Your task to perform on an android device: Set a reminder for the Eiffel Tower trip next week with family and repeat the reminder.
Image 0: 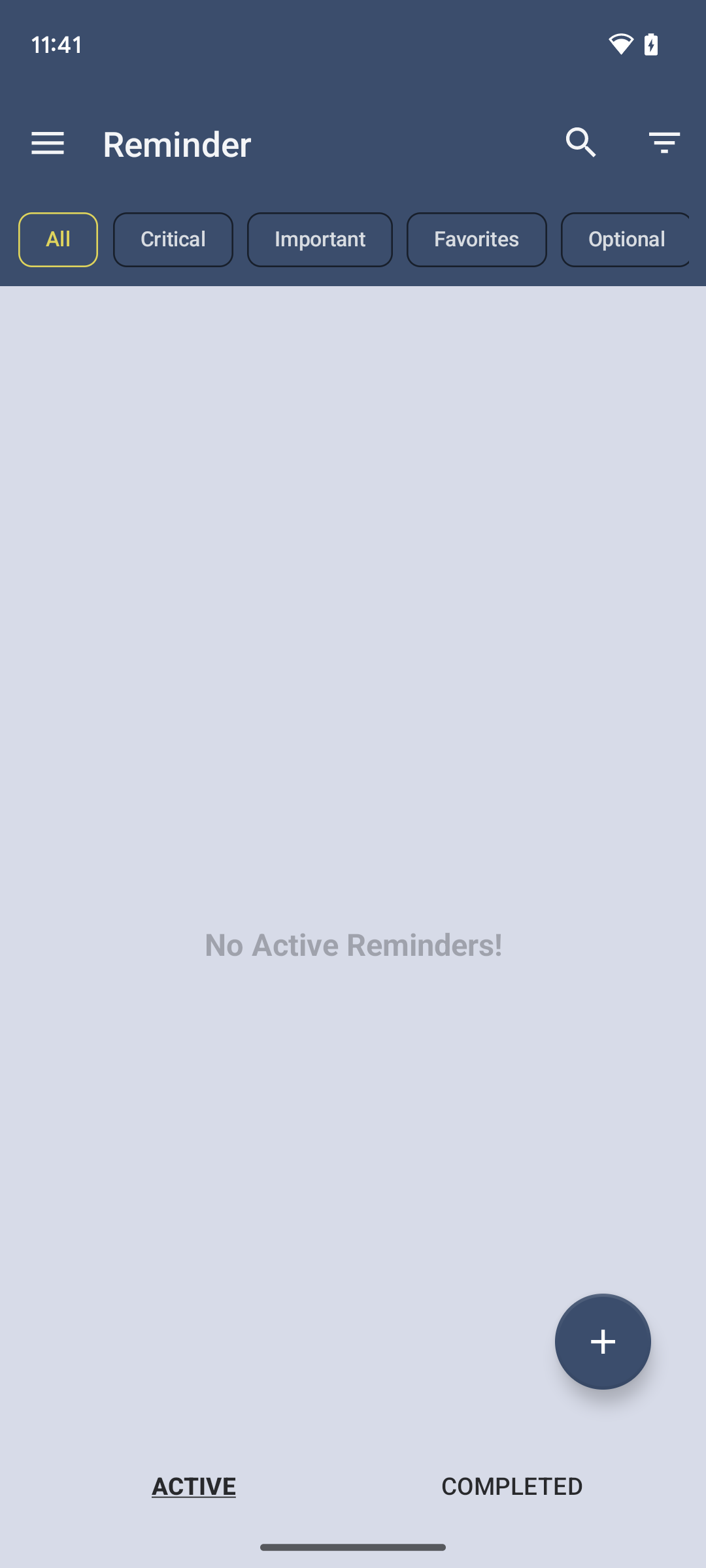
Tap on the add icon present at the bottom of the screen.
Step 0: click (603, 1341)
Image 1: 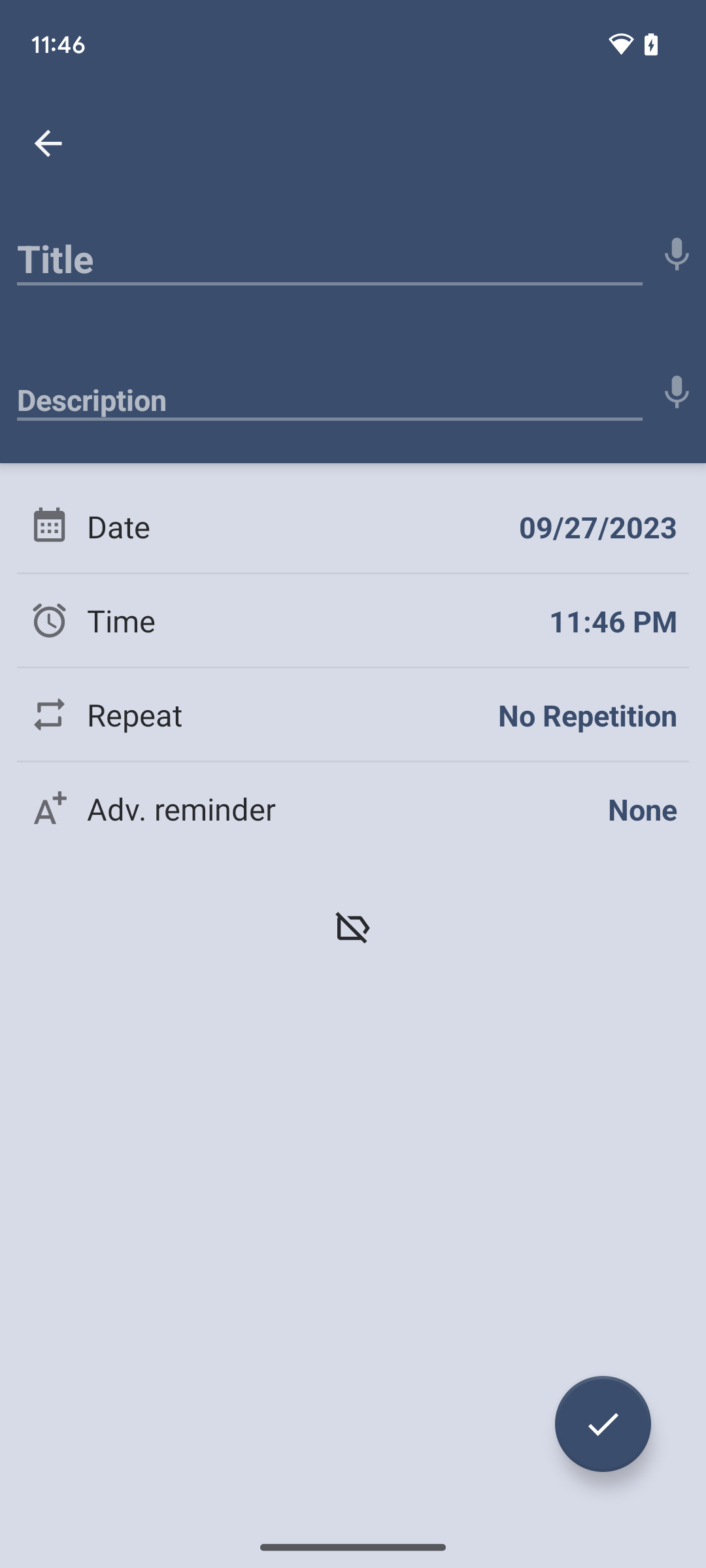
Tap on the tittle 
Step 1: click (329, 252)
Image 2: 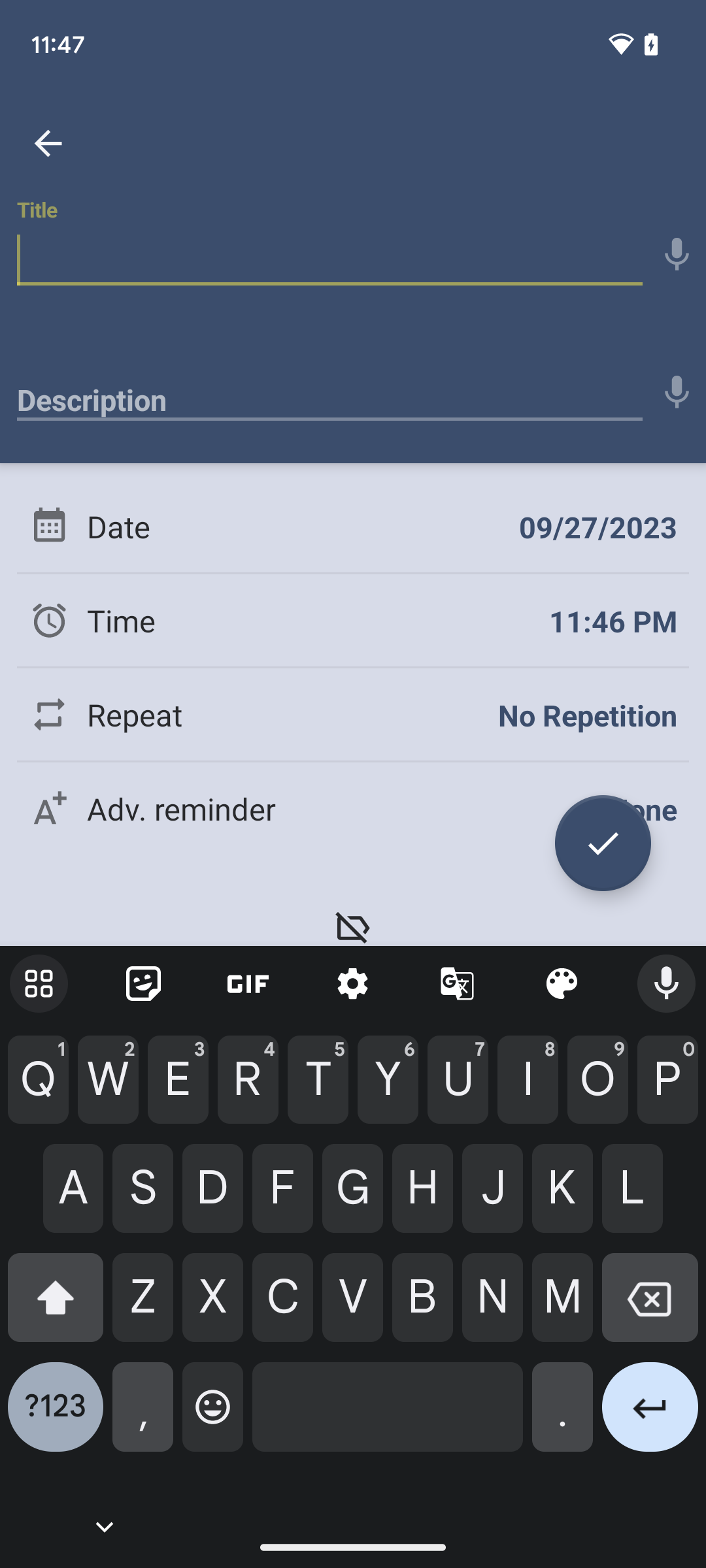
Add the tittle Eiffel Tower.
Step 2: type "Eiffel tower trip"
Image 3: 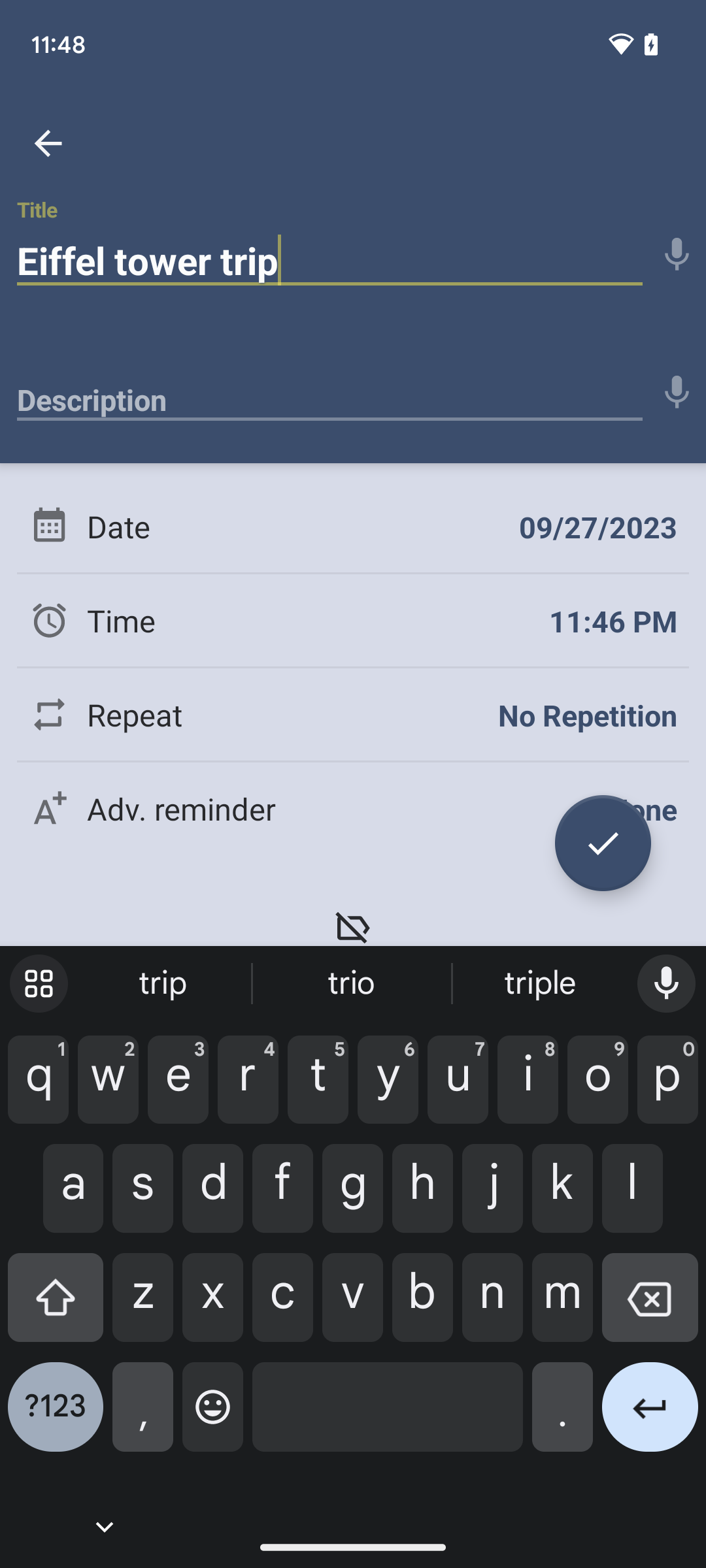
Tap on description.
Step 3: click (329, 392)
Image 5: 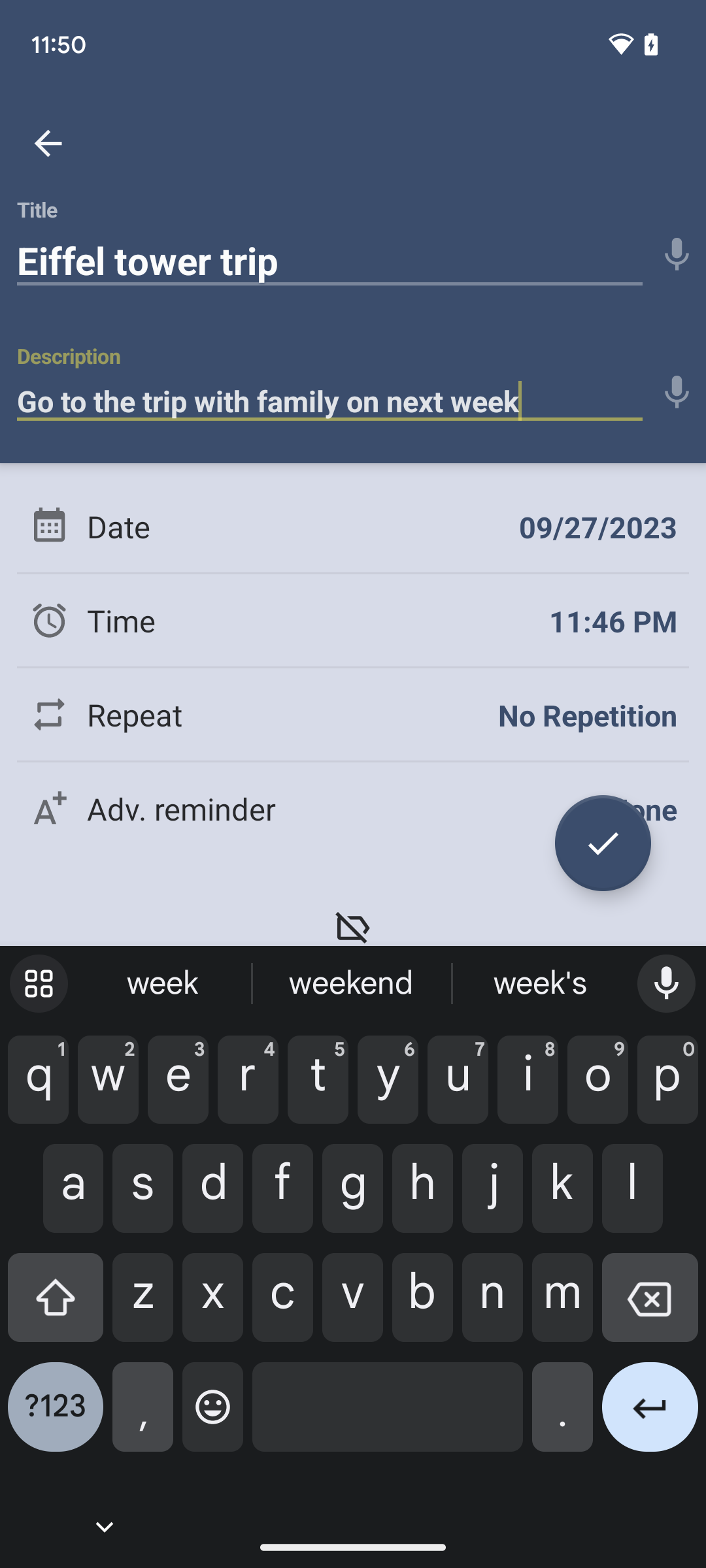
Tap on the tickmark present on the screen.
Step 5: click (603, 843)
Image 6: 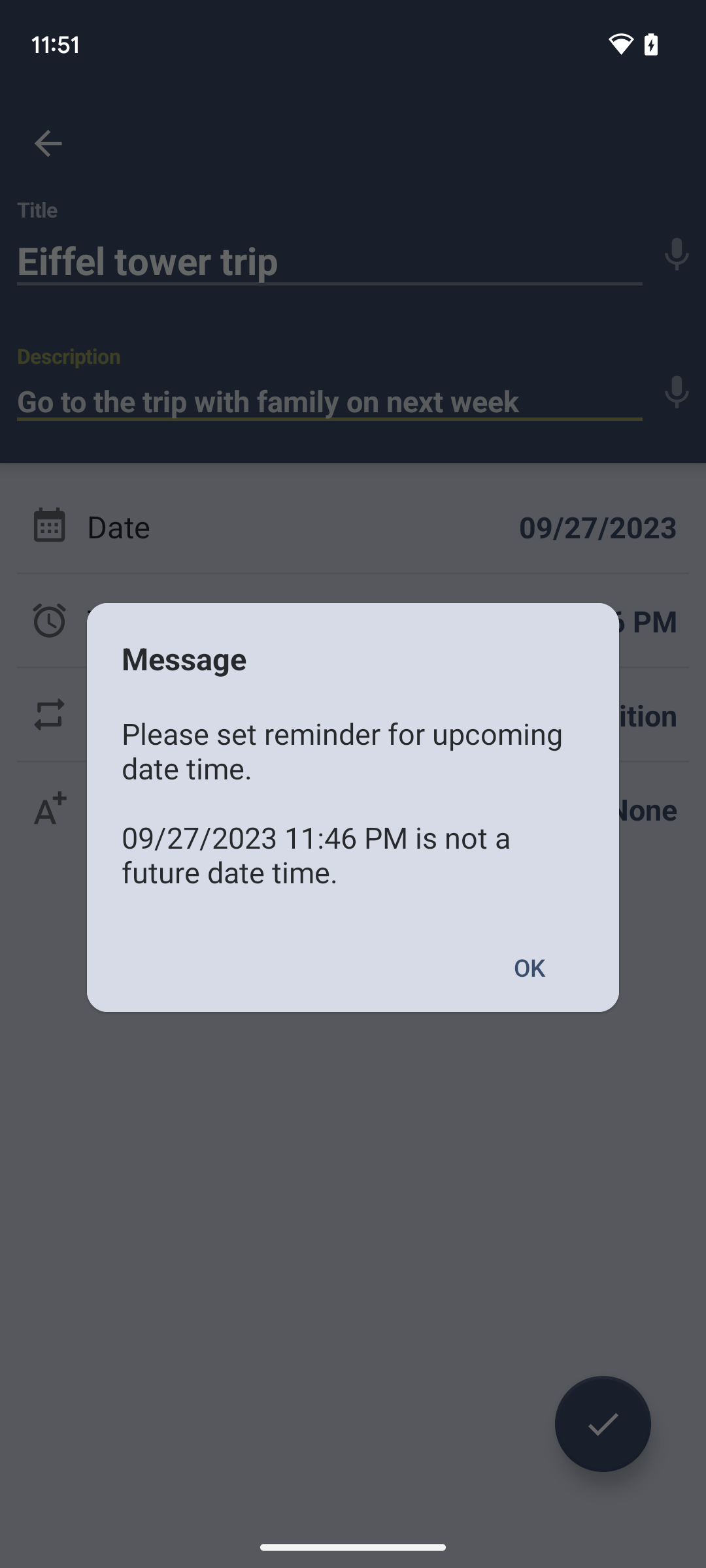
Tap on the tickmark present on the screen.
Step 6: click (529, 967)
Image 7: 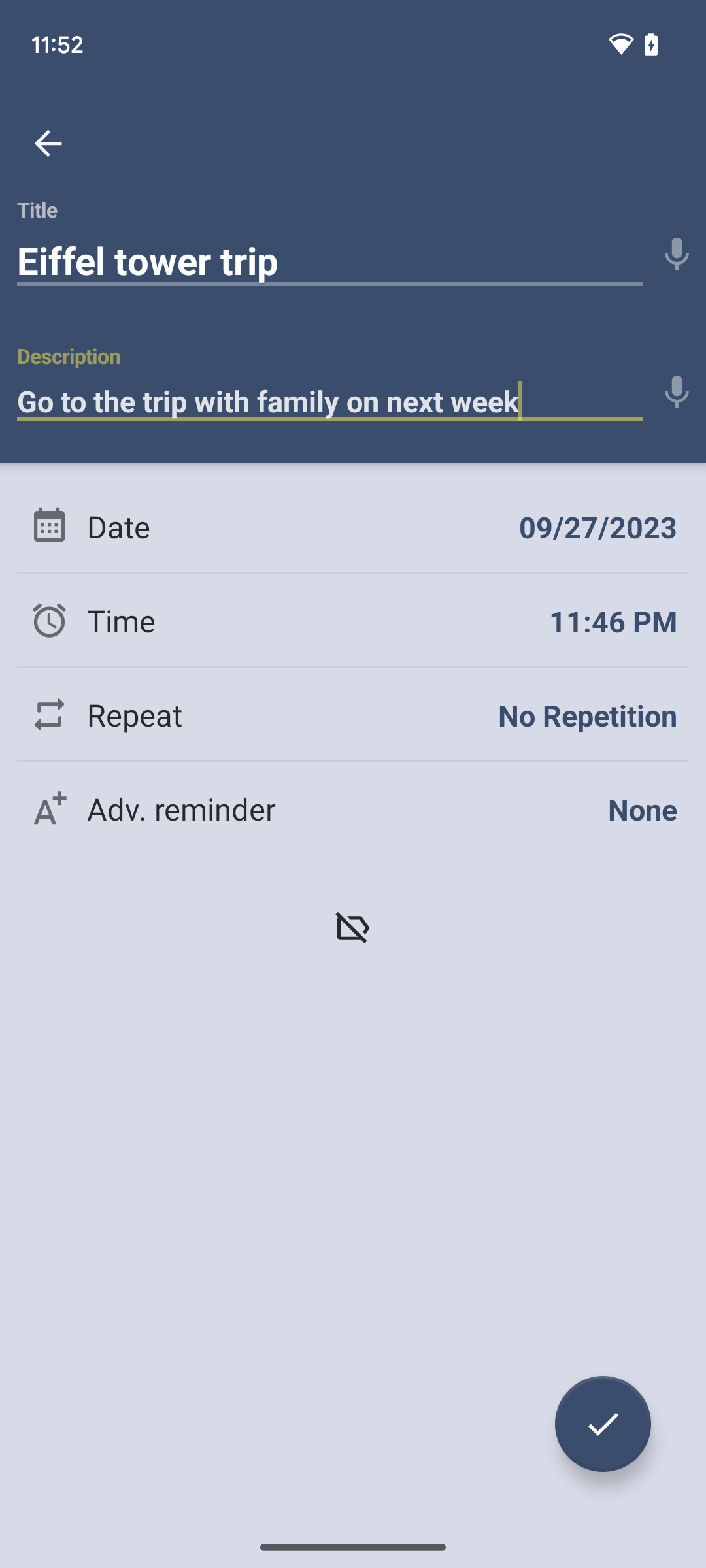
Tap on the date.
Step 7: click (598, 527)
Image 8: 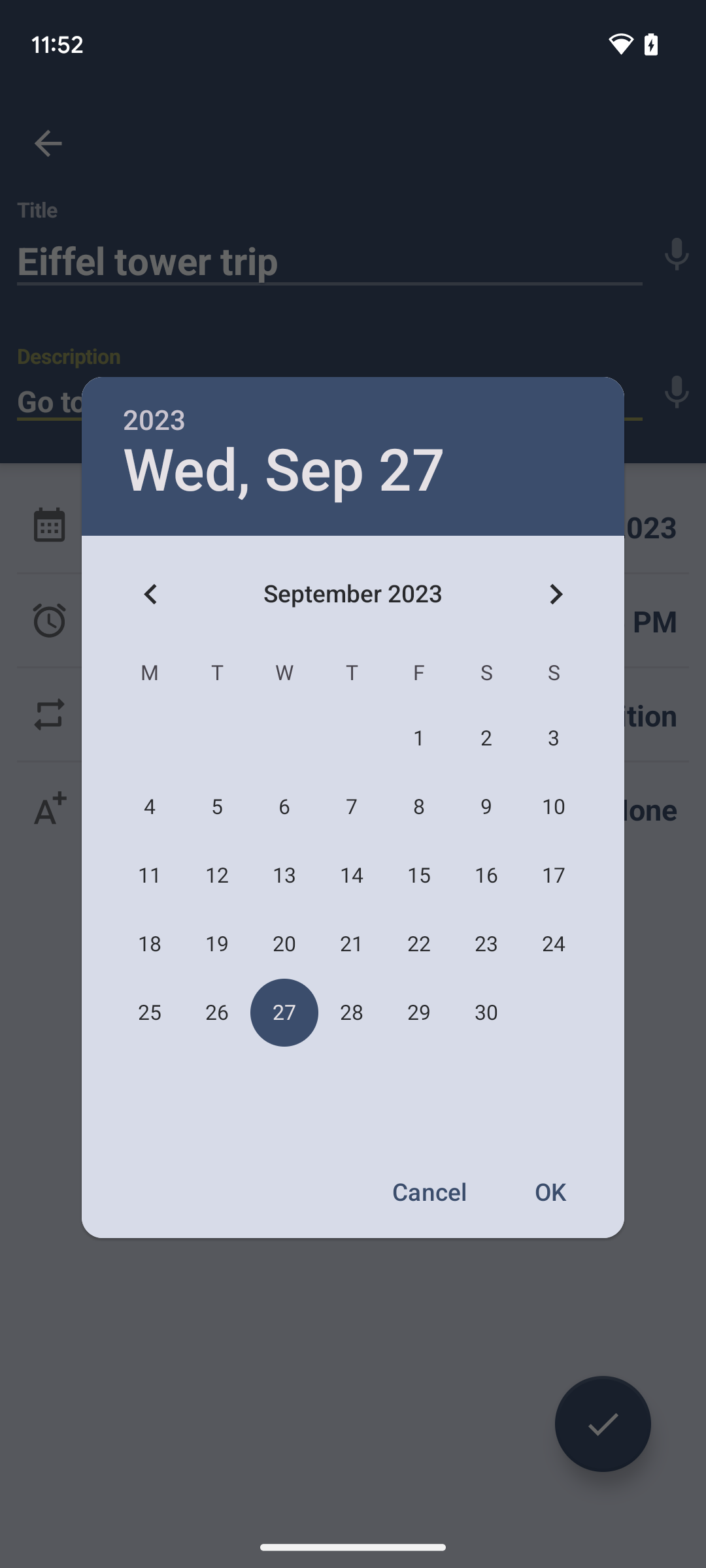
Tap on the date.
Step 8: wait
Image 9: 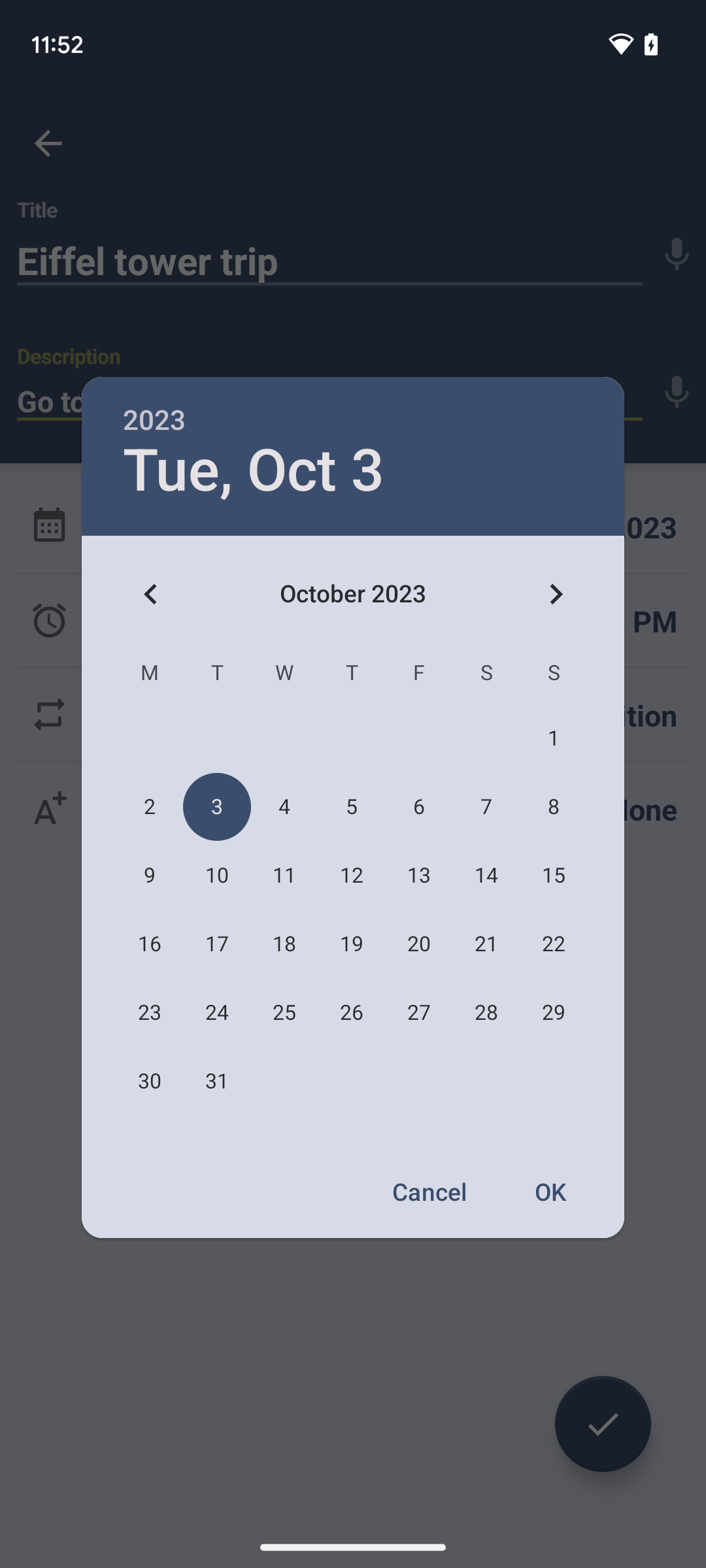
Tap on OK.
Step 9: click (552, 1191)
Image 10: 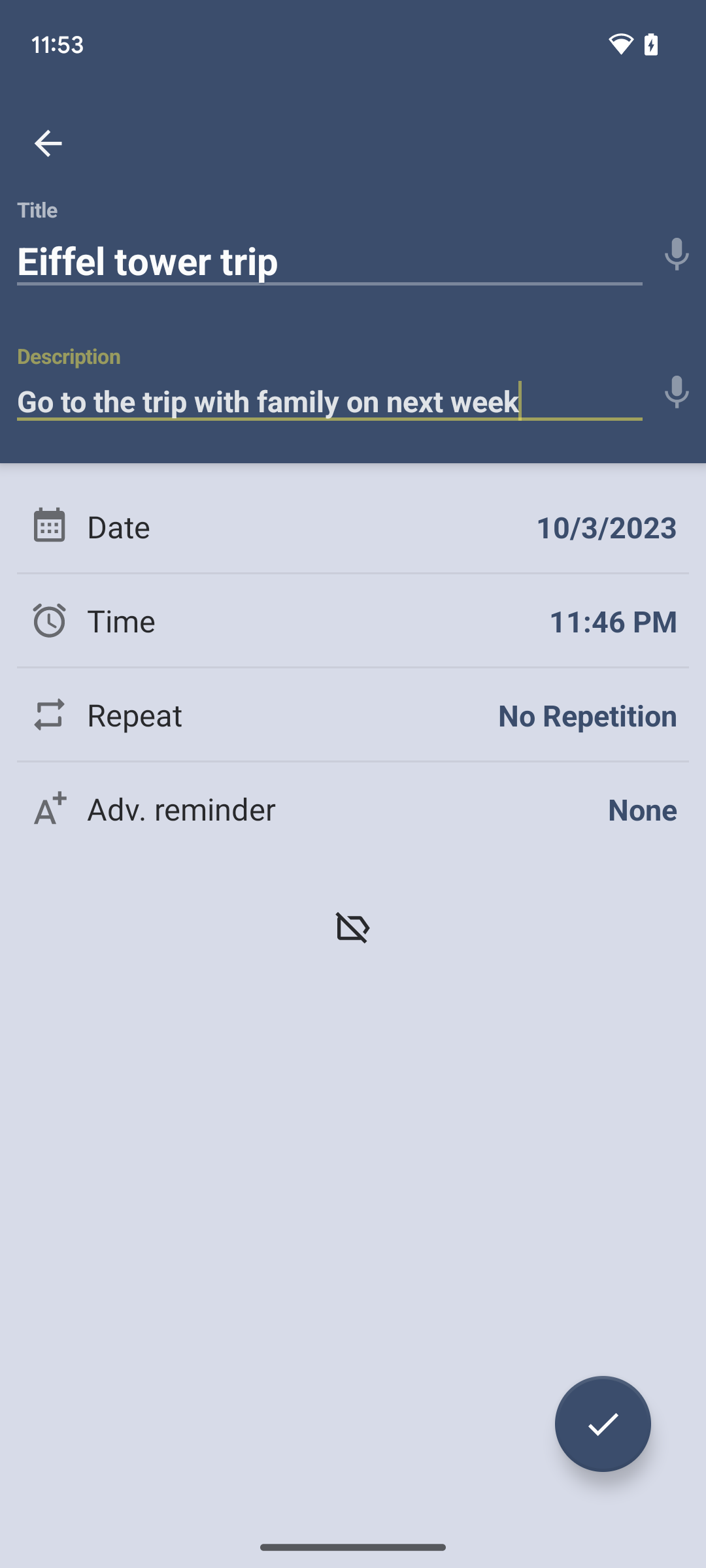
Tap on the tick mark present at the top of the screen.
Step 10: click (603, 1424)